Your task to perform on an android device: I want to save the Upcoming events document as PDF document 
Image 0: 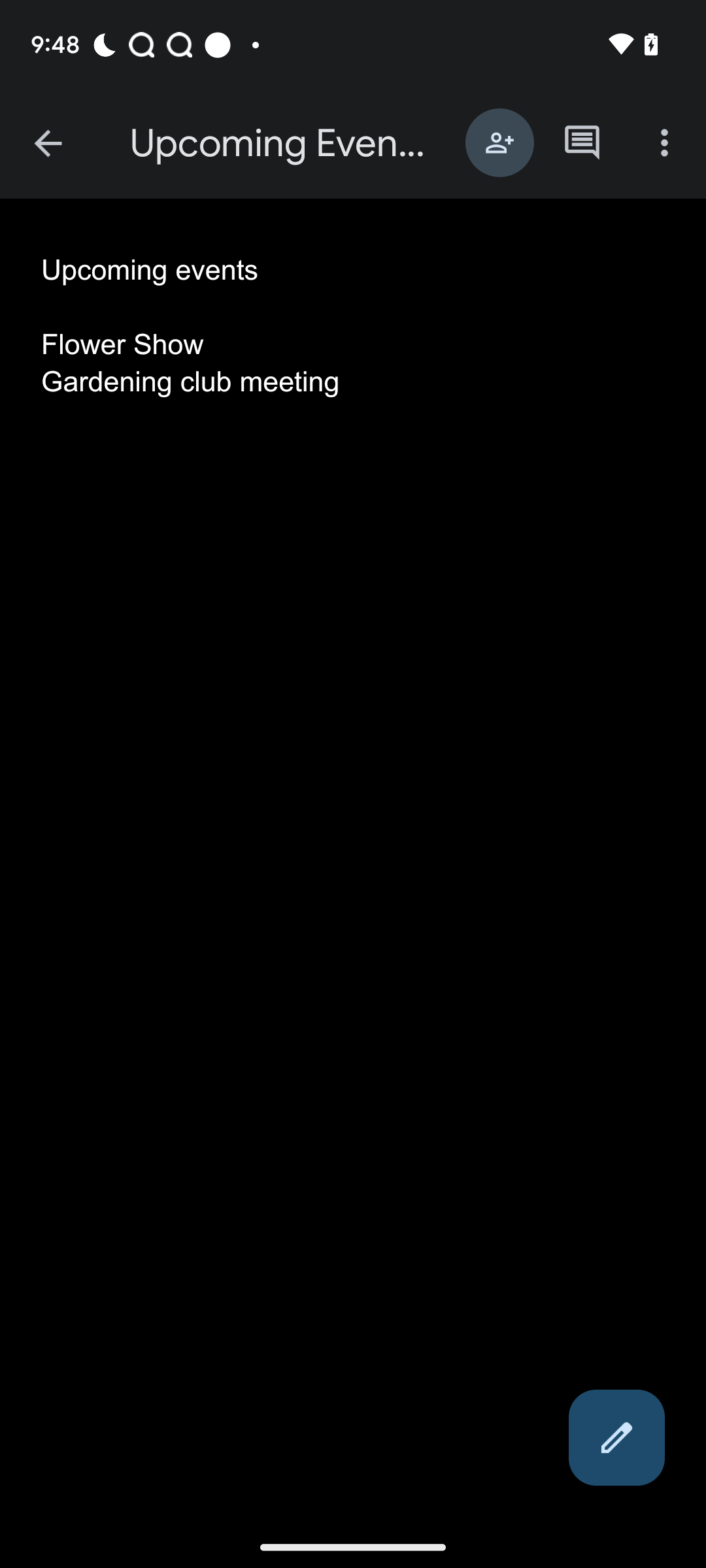
Click on the three dot icon at the top right of the screen
Step 0: click (664, 142)
Image 1: 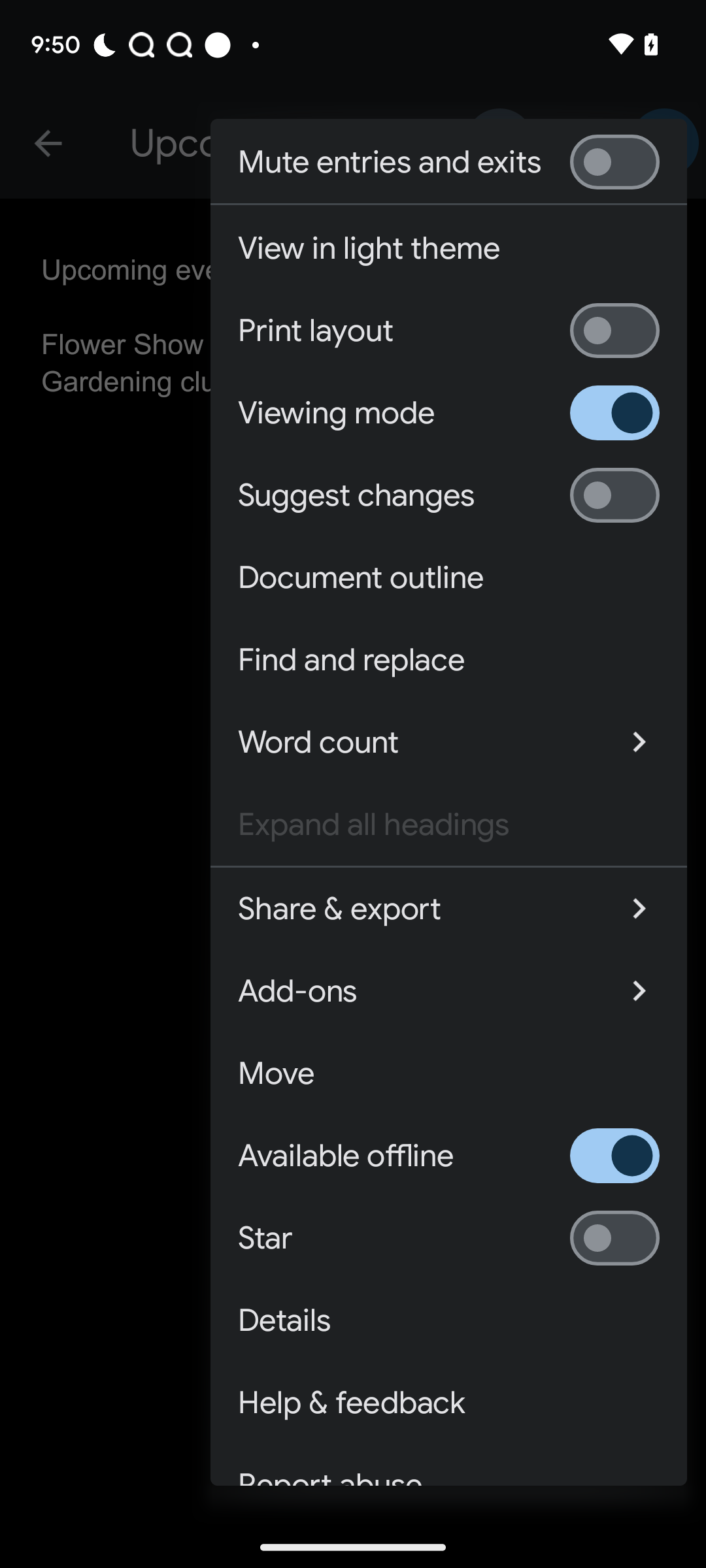
Click on share & export option
Step 1: click (414, 909)
Image 3: 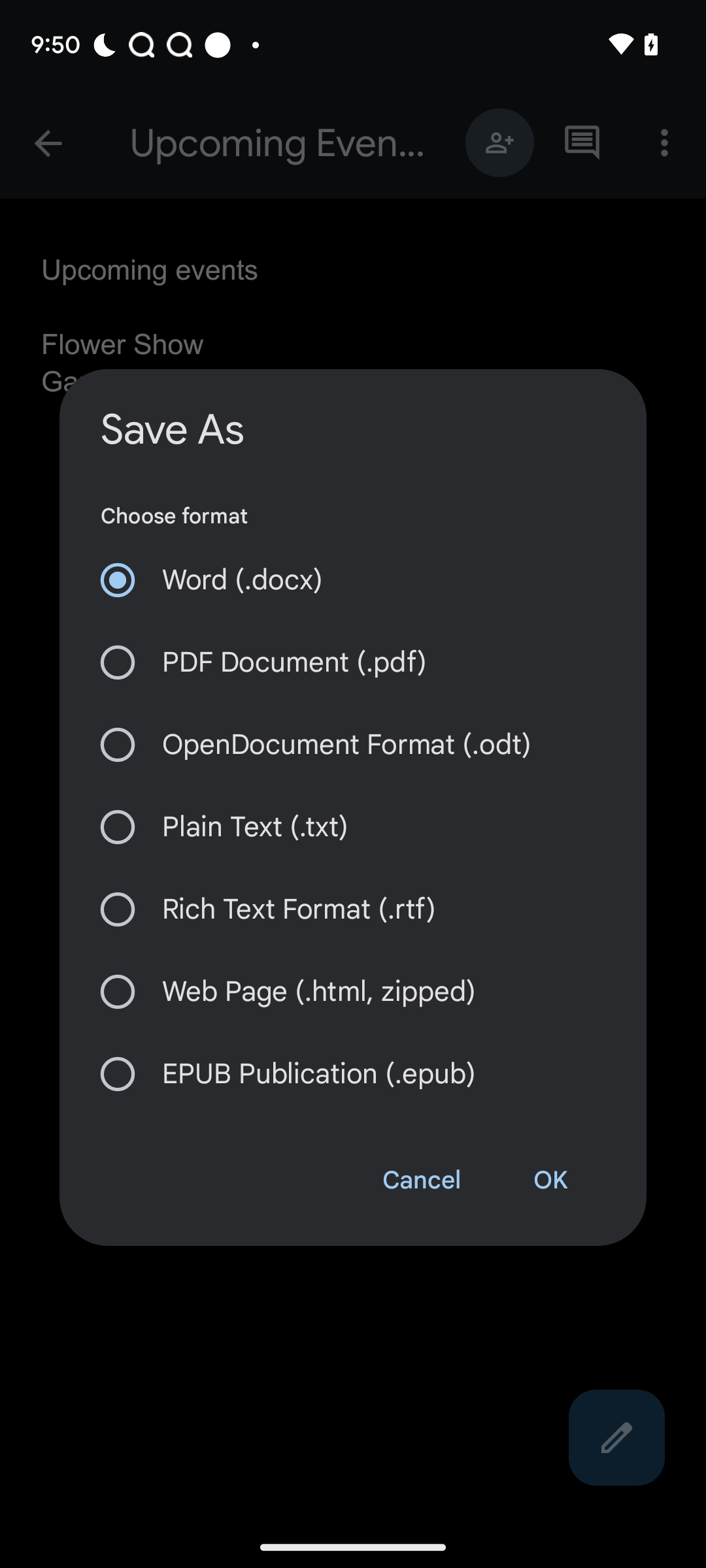
Click on PDF Document option
Step 3: click (353, 662)
Image 5: 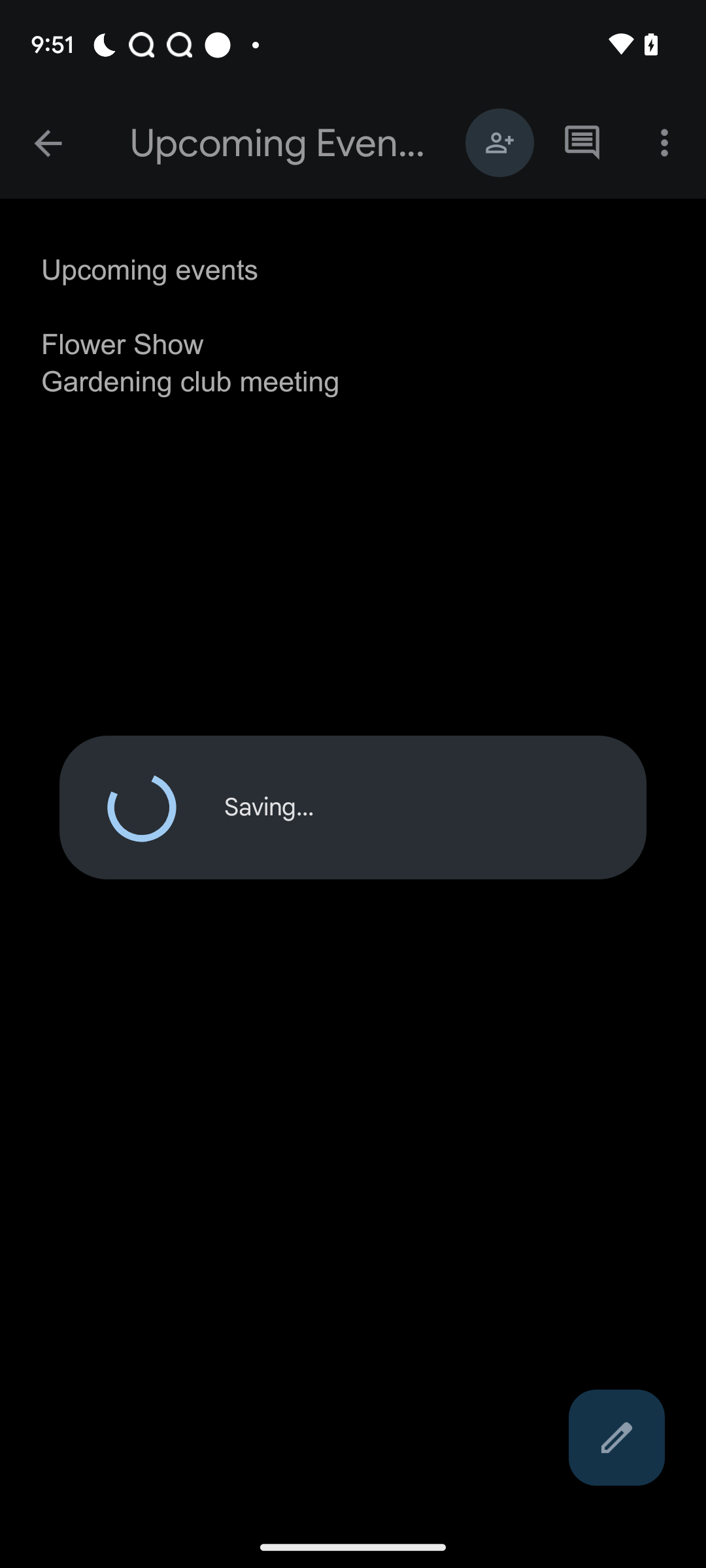
Click on ok button
Step 5: wait
Image 6: 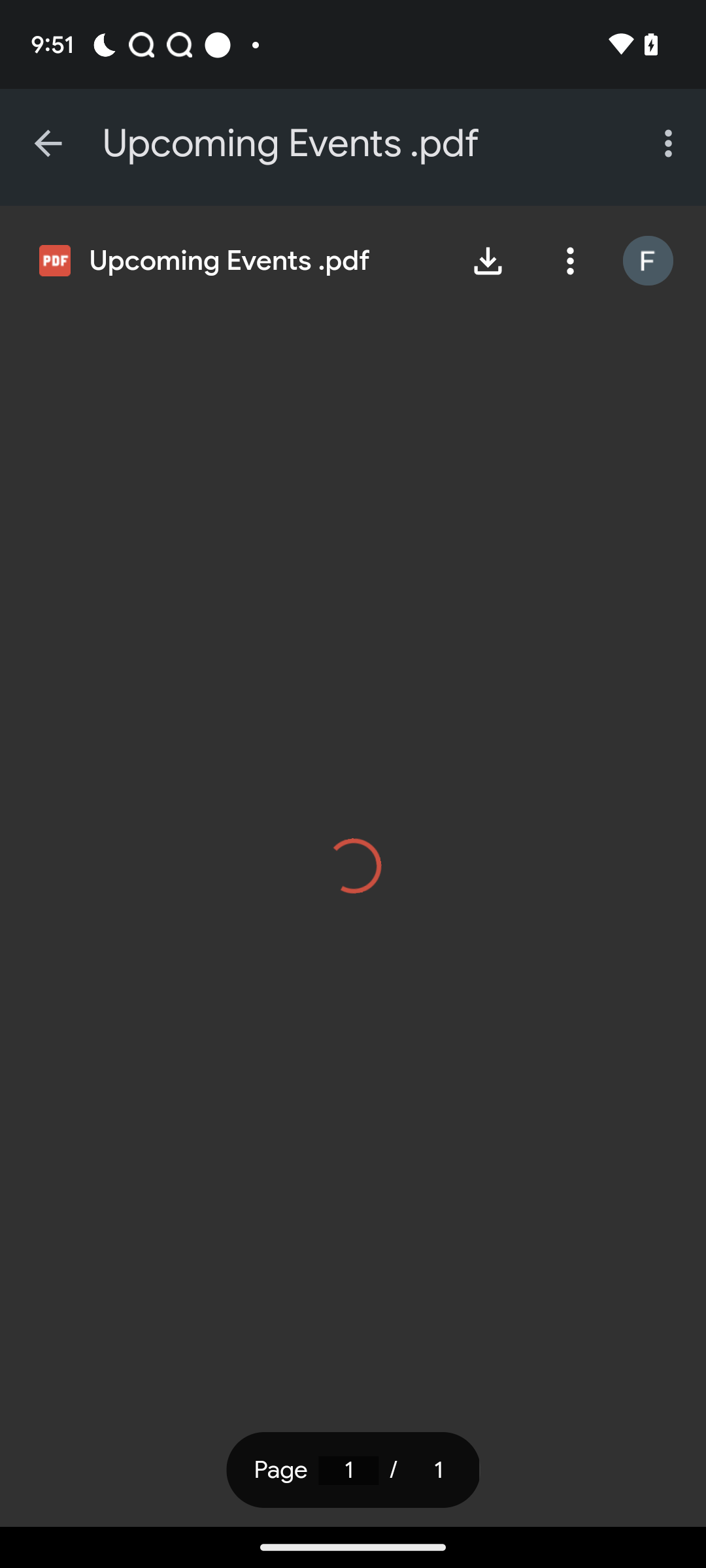
Click on ok button
Step 6: wait